Your task to perform on an android device: i want to make brushetta today but due to poor timing i have run out of bread stock use insta shop app to find bread
Image 0: 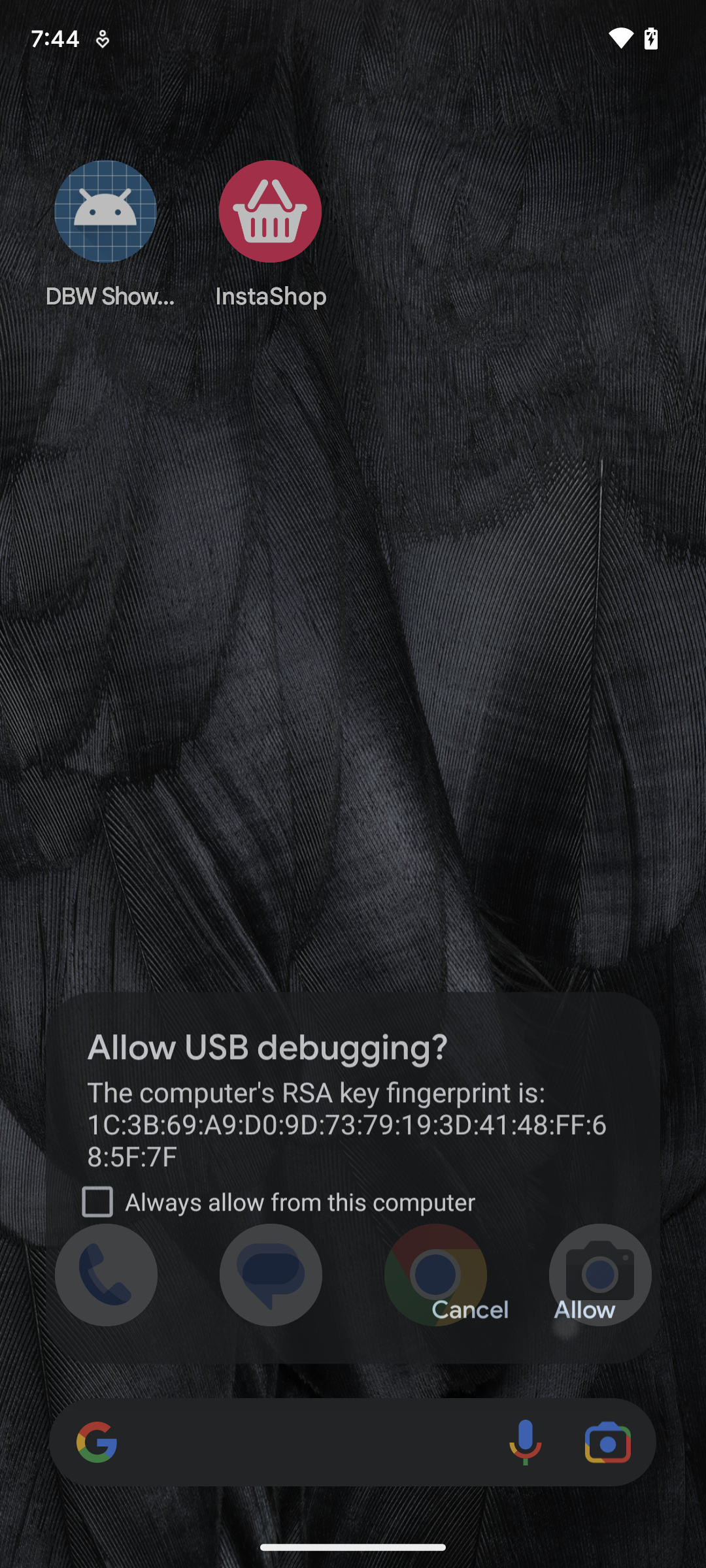
click Insta Shop at the screen to open app
Step 0: open app "InstaShop"
Image 1: 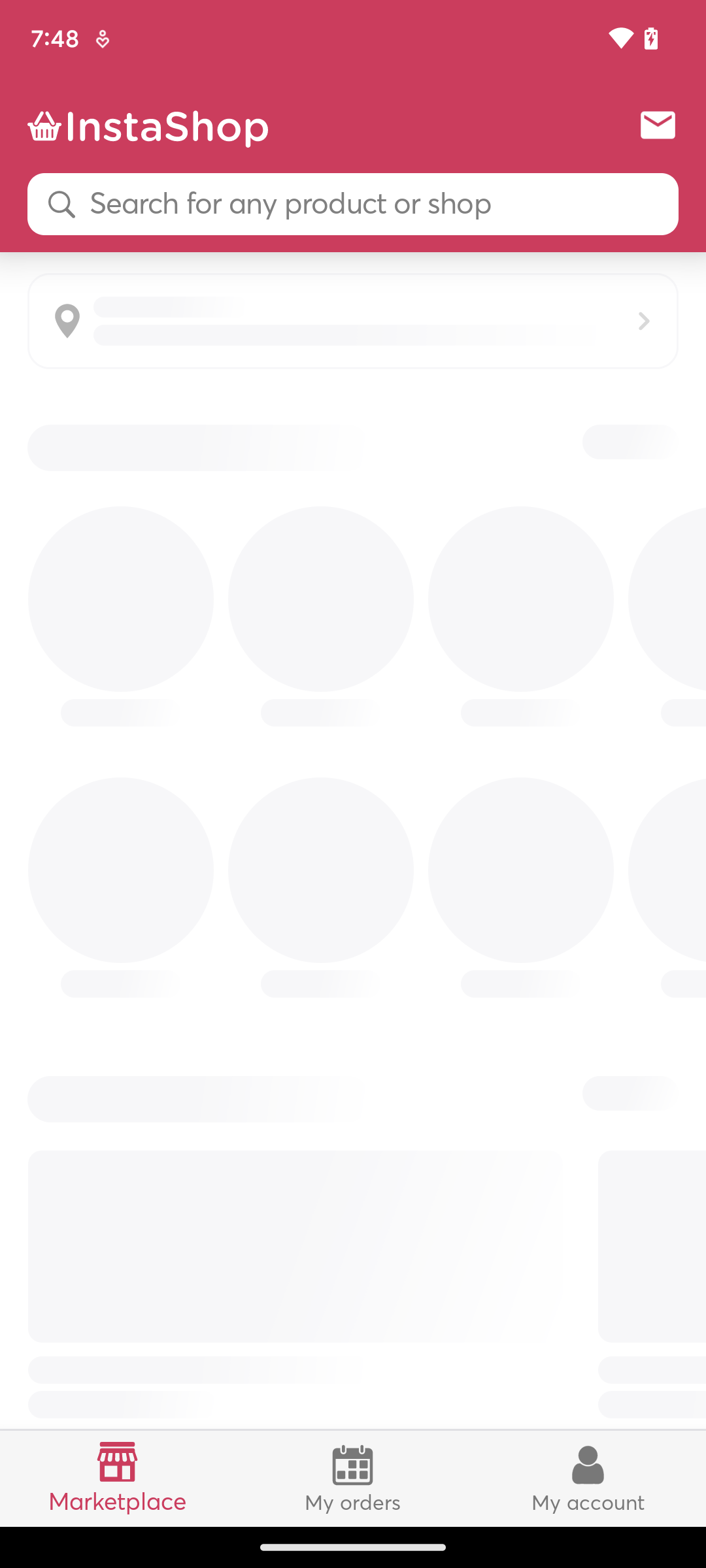
click Insta Shop at the screen to open app
Step 1: wait
Image 2: 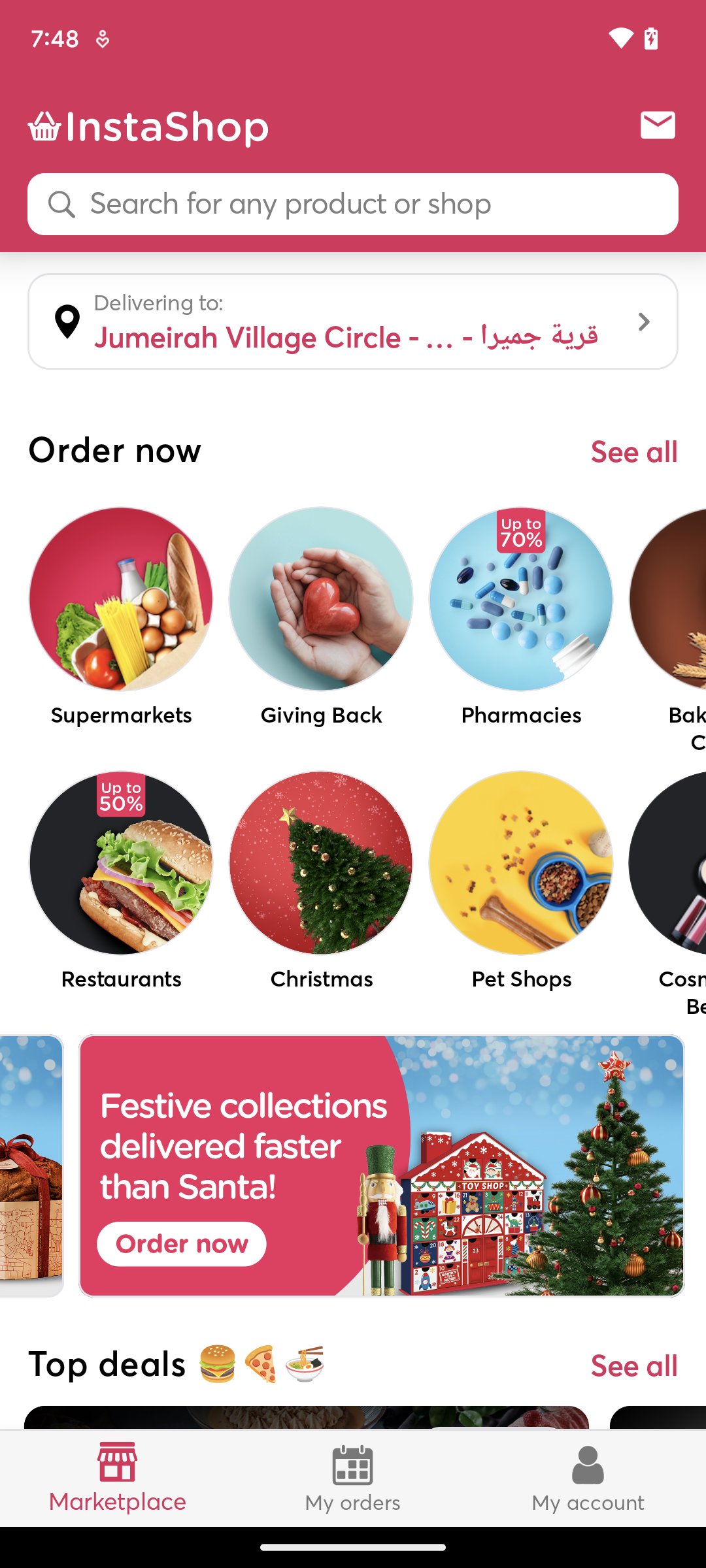
click on the search bar at the top of the page 
Step 2: click (373, 204)
Image 4: 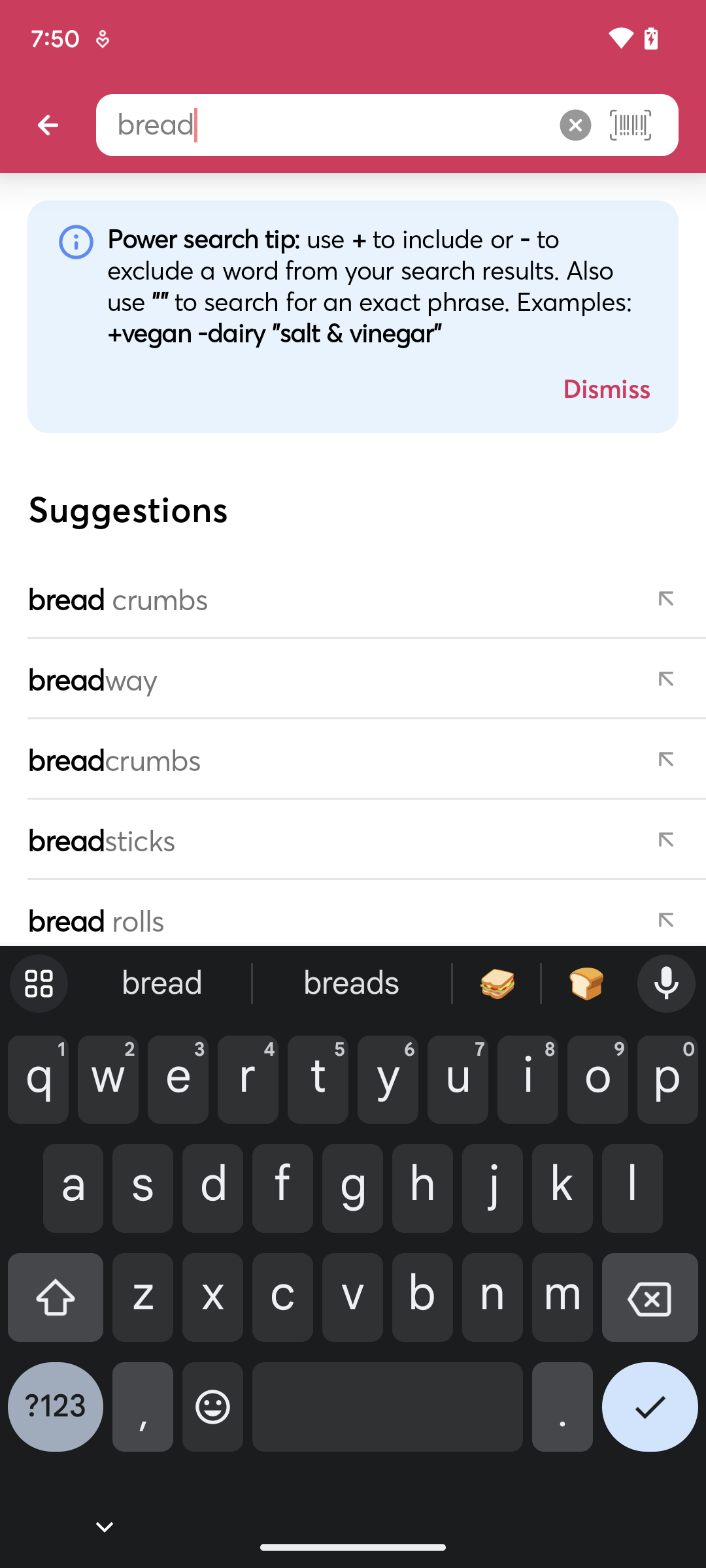
swipe down in the screen to see  all the  results for bread 
Step 4: scroll down
Image 5: 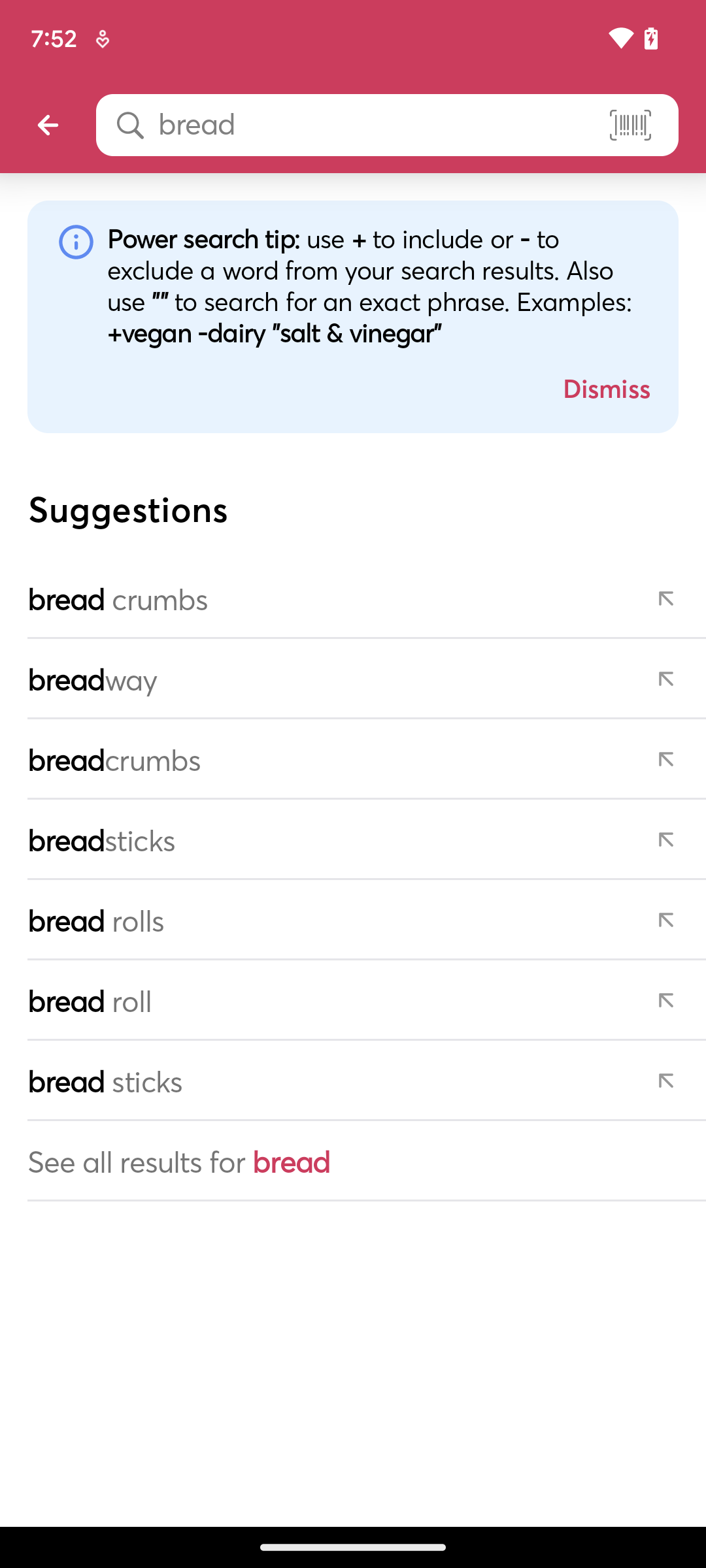
click on the last option (See all results For bread) from the search drop down in the screen 
Step 5: click (288, 1161)